Your task to perform on an android device: I need to travel to Milan for some work, so I should look up the train schedules from Venezia Mestre to Milano Cadorna on November 5th in the Trenit app.
Image 0: 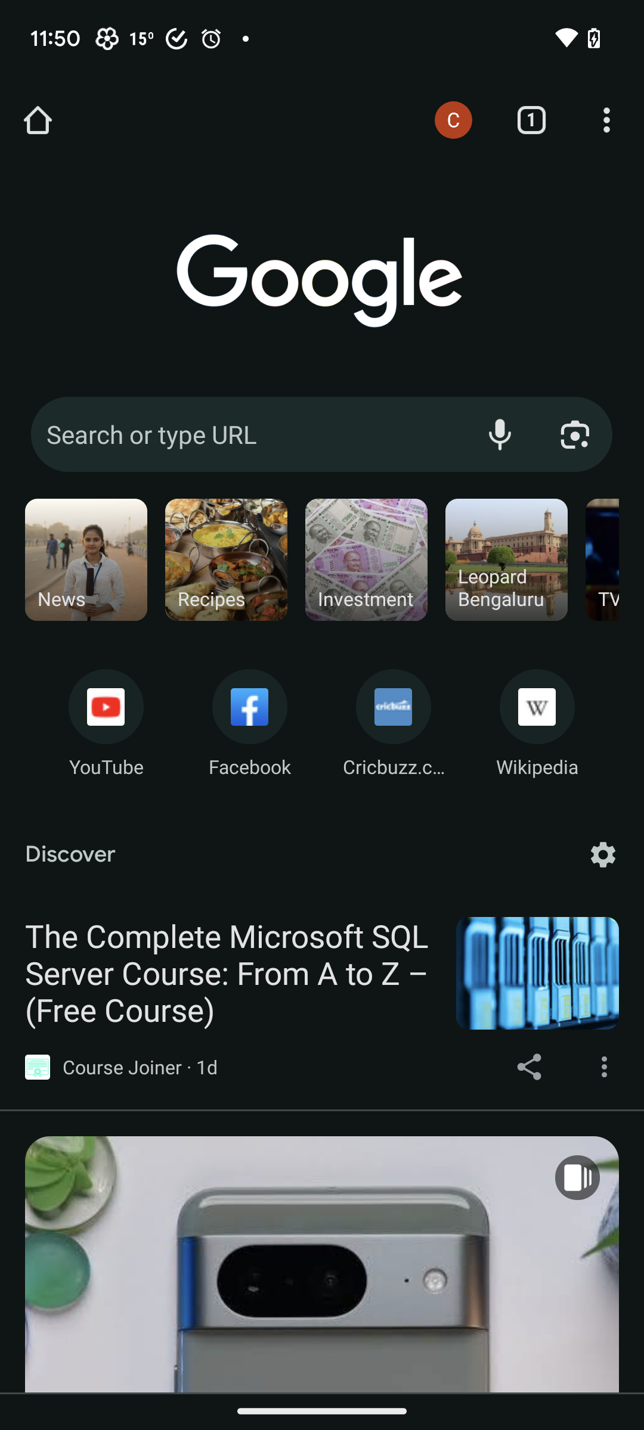
Open the Trenit app
Step 0: open app "Trenìt!"
Image 1: 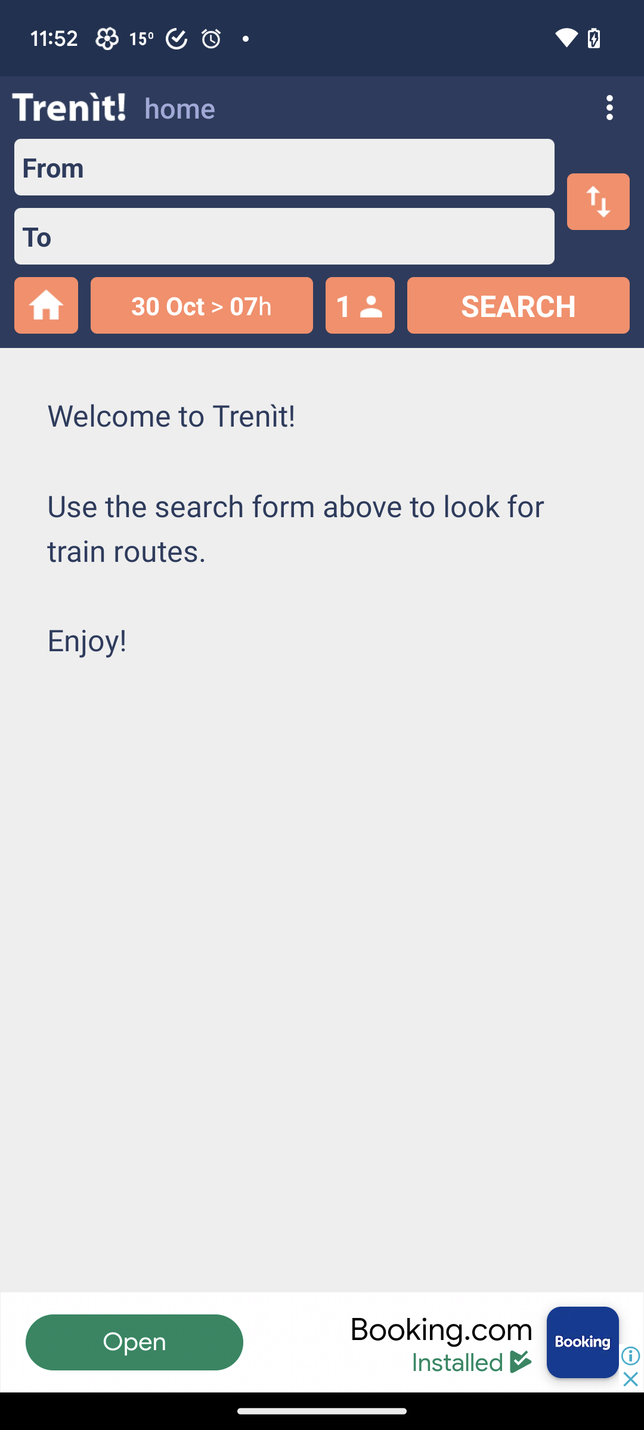
Click on the from text box
Step 1: click (318, 167)
Image 2: 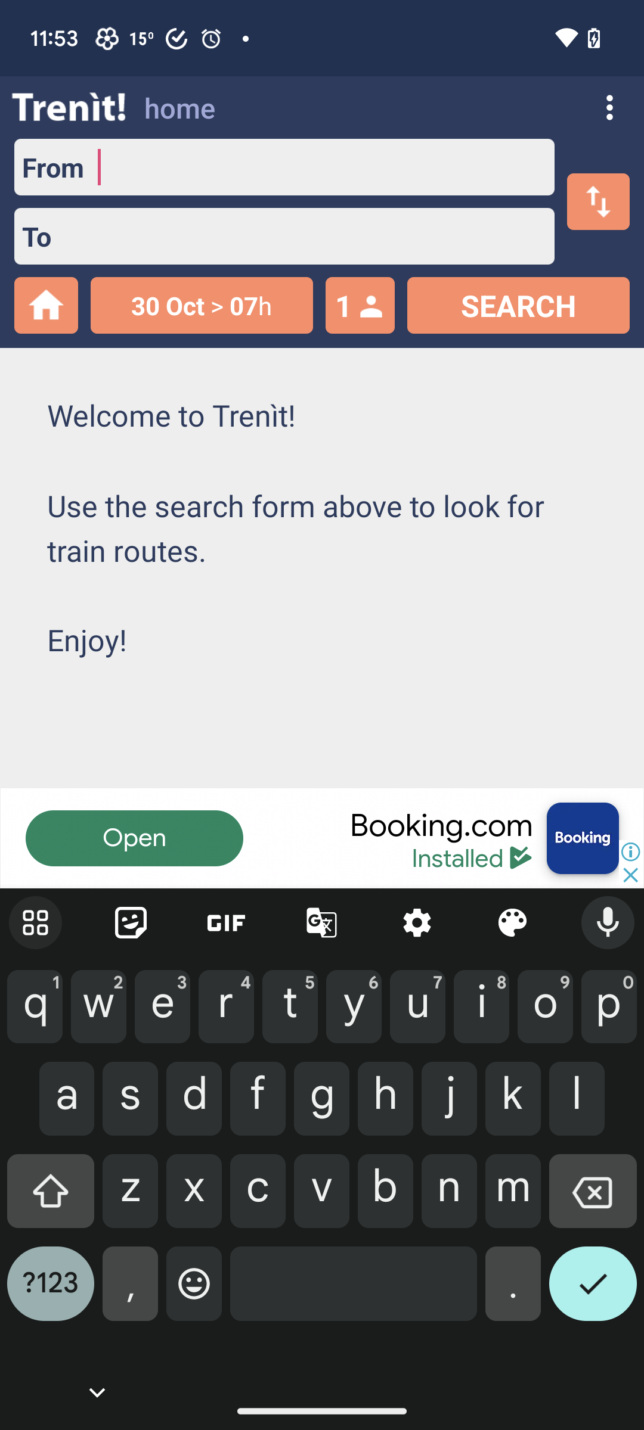
Search for Venezia Mestre
Step 2: type "Venezia Mestre"
Image 3: 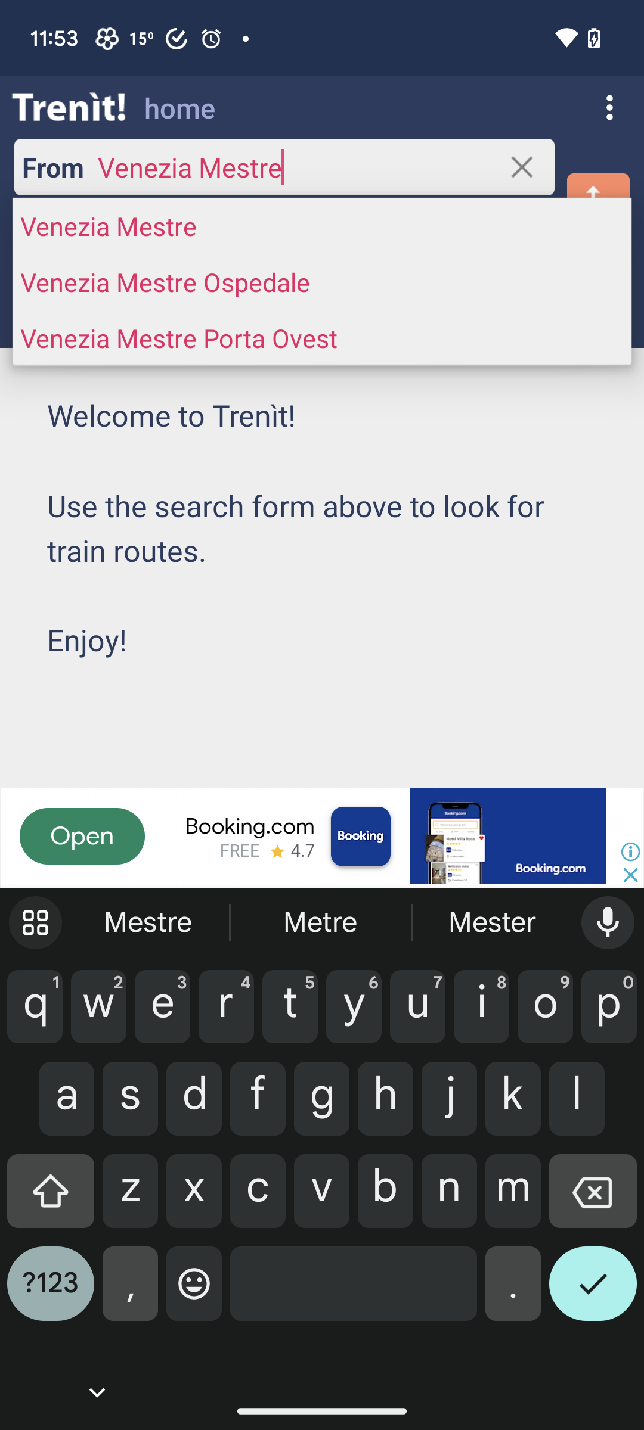
Click on the first result
Step 3: click (108, 225)
Image 4: 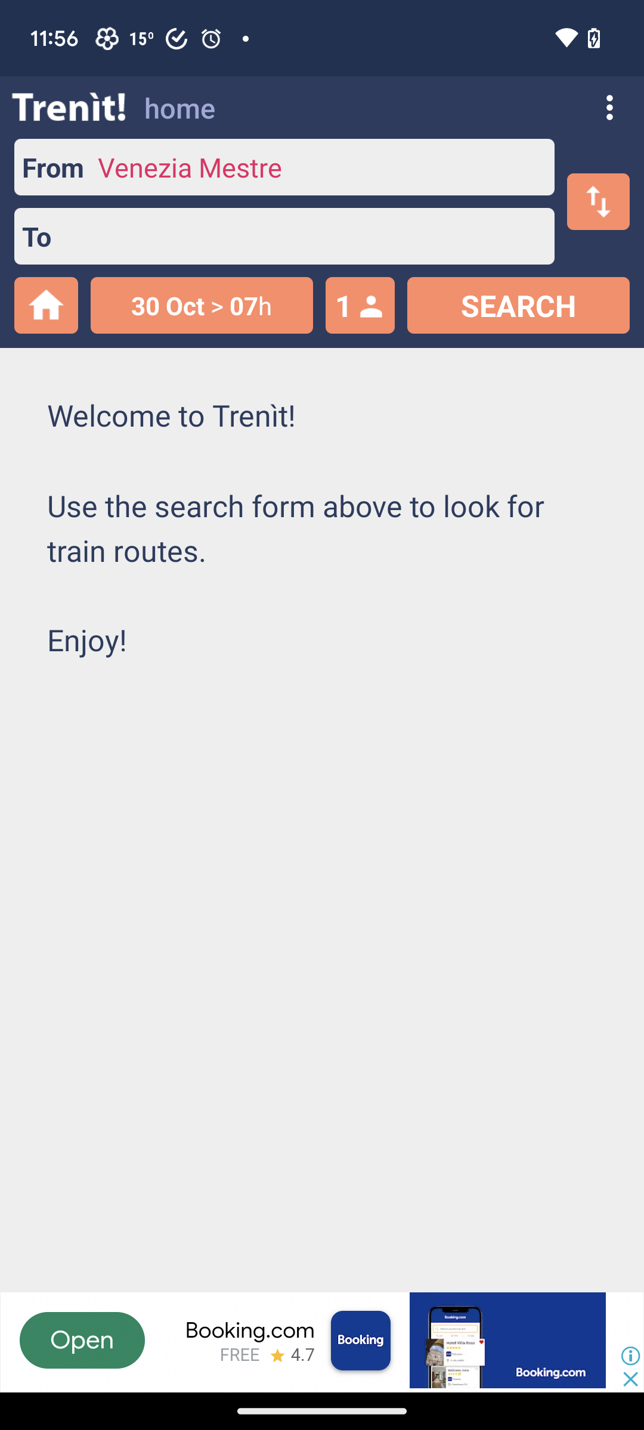
Click on the "to" text box
Step 4: click (318, 236)
Image 5: 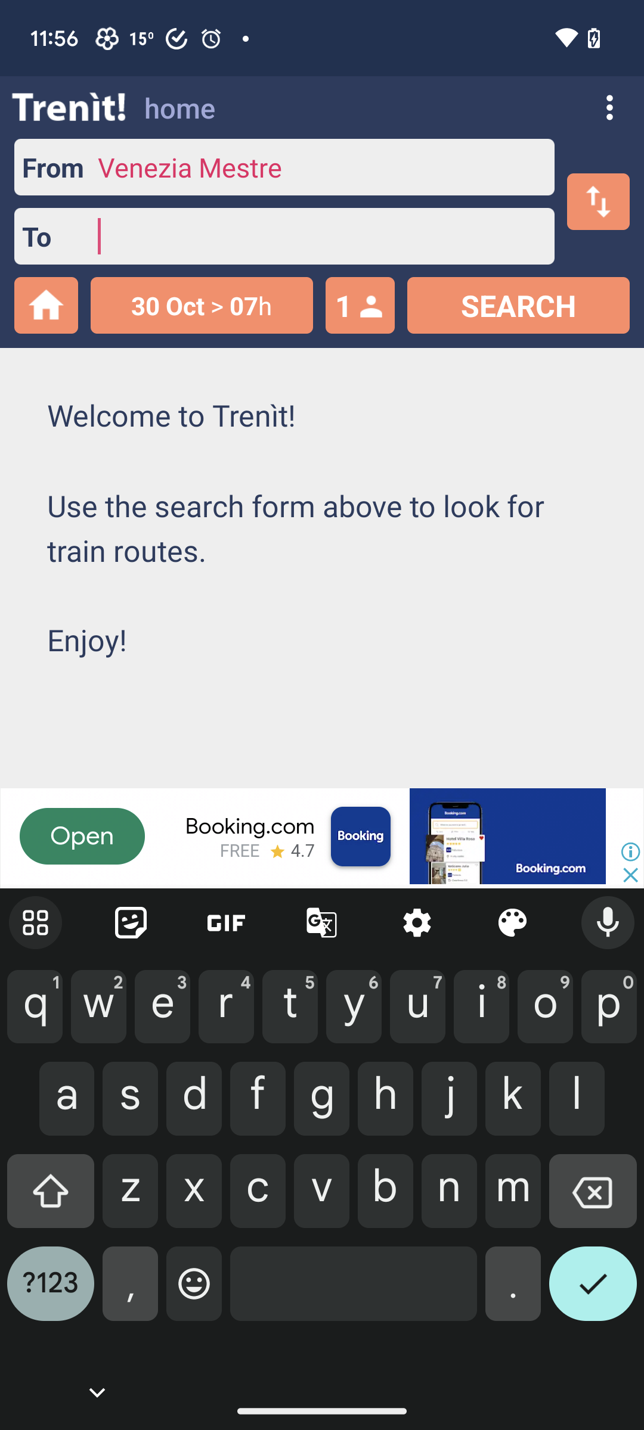
Search for Milano Cadorna
Step 5: type "Milano Cadorna"
Image 6: 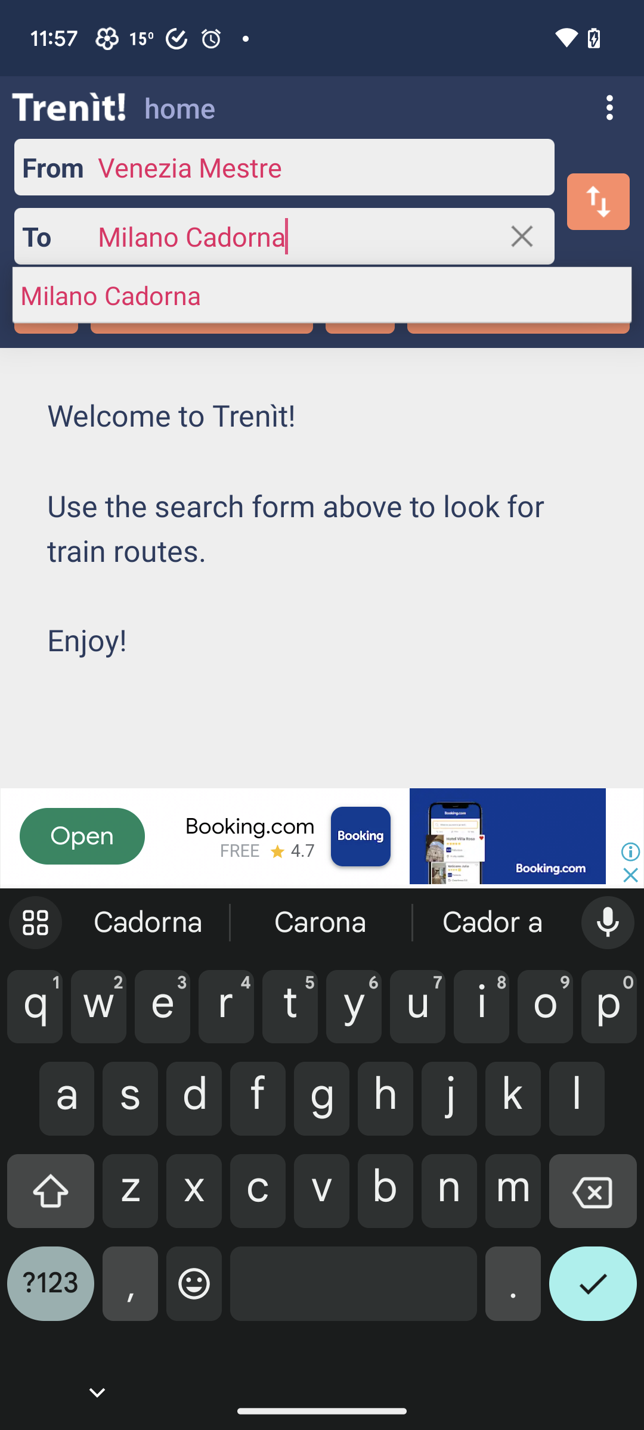
Click on the first result
Step 6: click (110, 294)
Image 7: 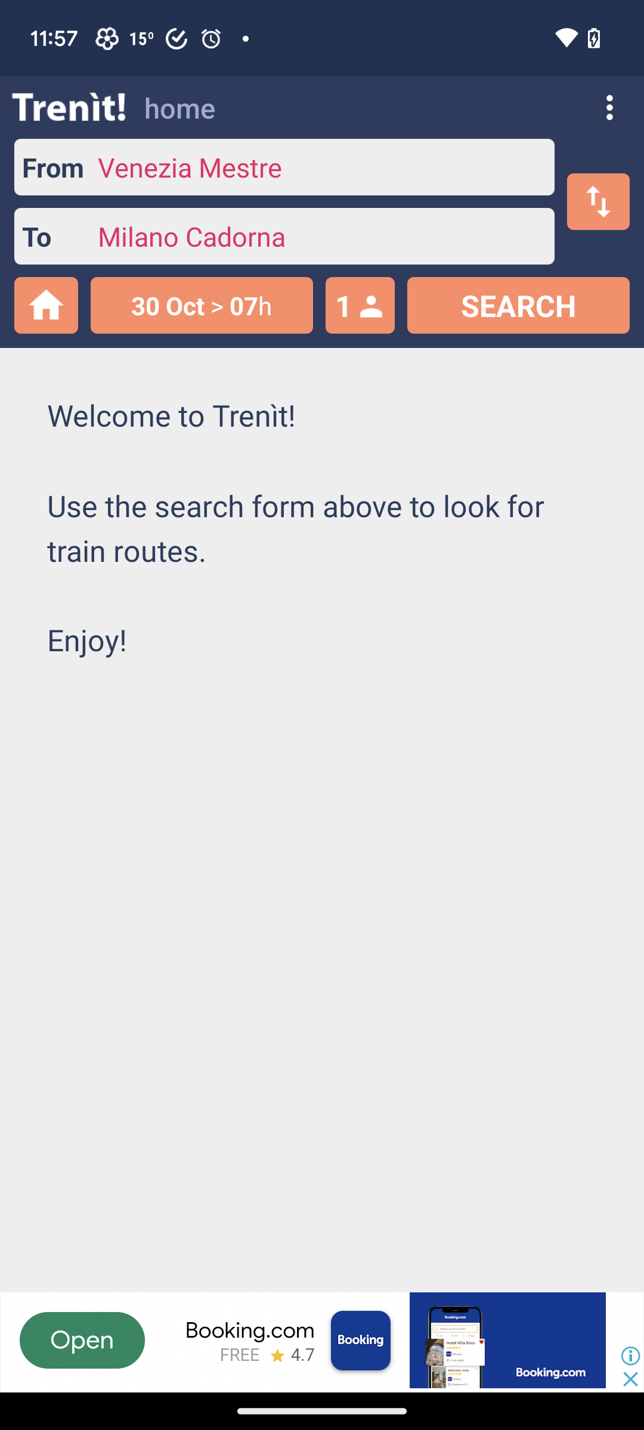
Click on the date section 
Step 7: click (202, 305)
Image 8: 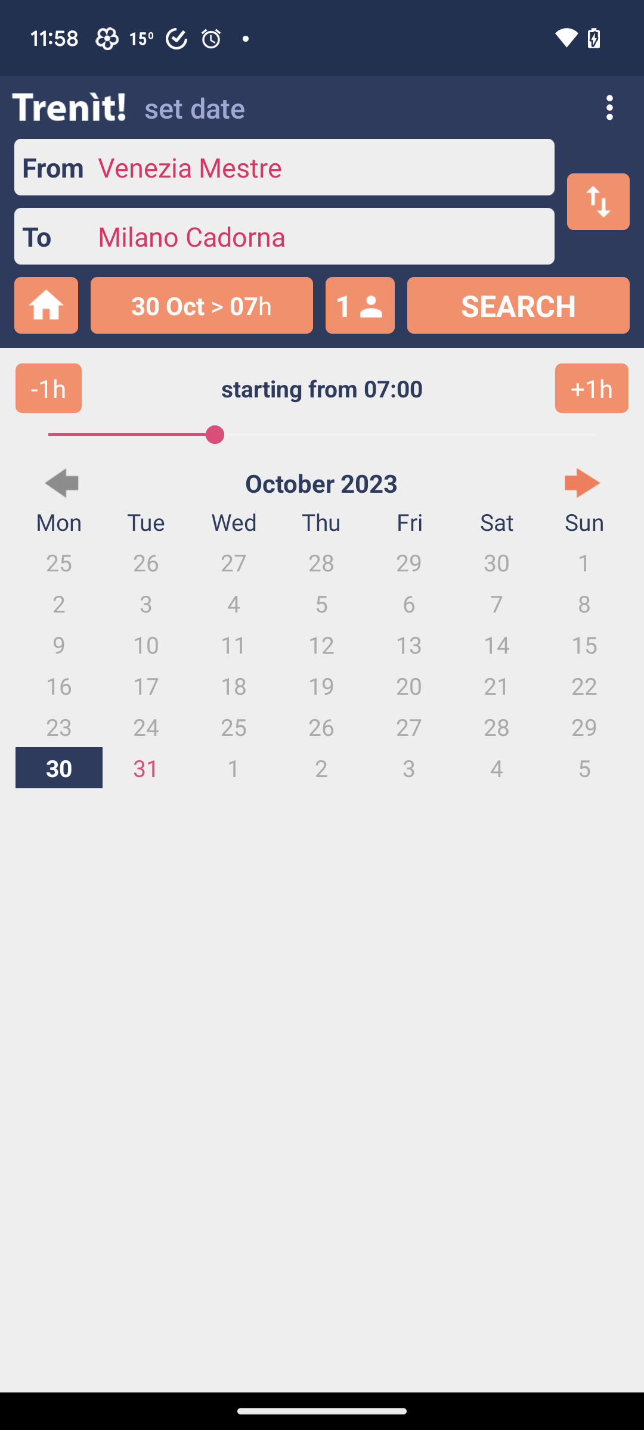
Click on the forward arrow
Step 8: click (581, 483)
Image 9: 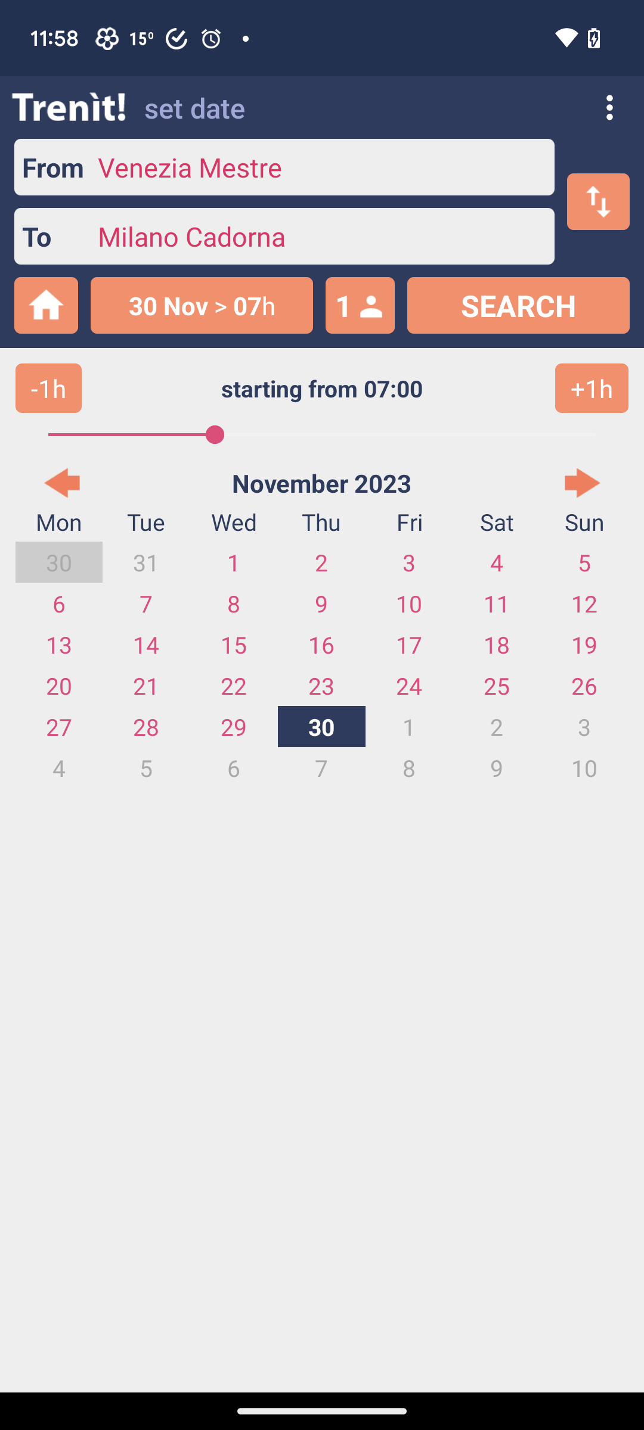
Click on the November 5th 2023.
Step 9: click (584, 562)
Image 10: 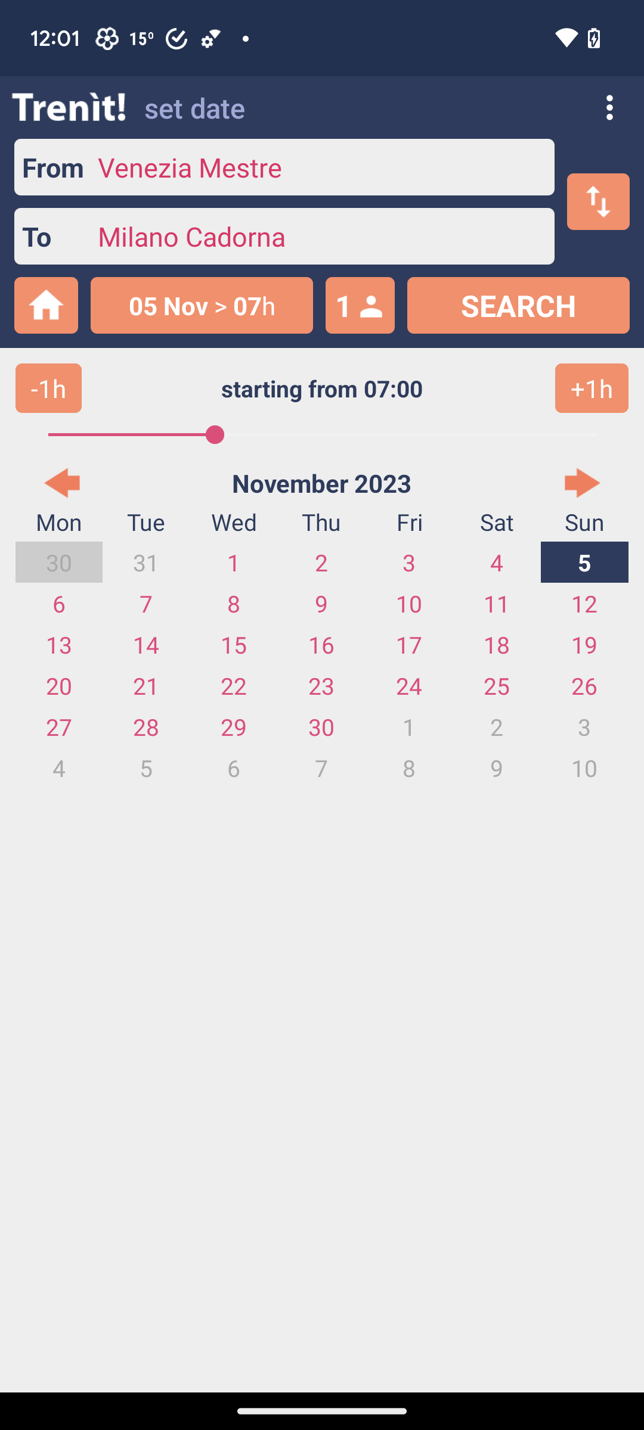
Click on the search button
Step 10: click (518, 305)
Image 11: 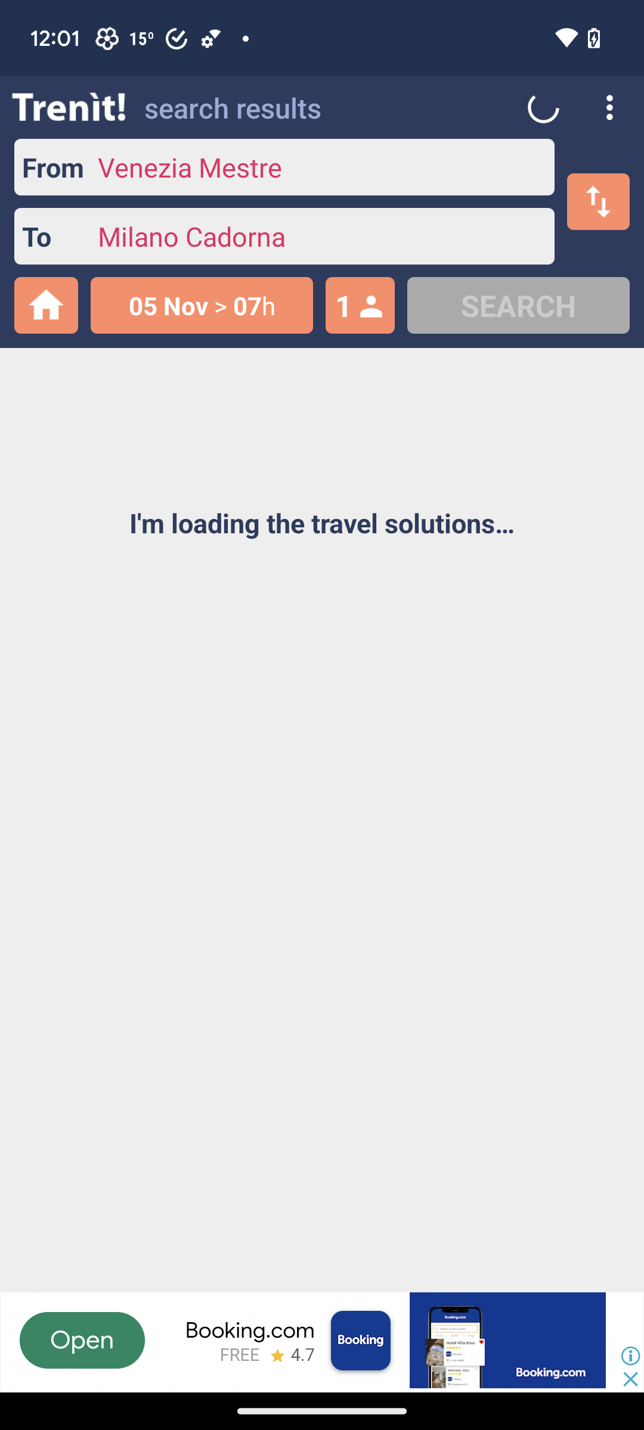
Click on the search button
Step 11: wait